Your task to perform on an android device: On the ixigo app, search for a one-way flight from Amsterdam to Berlin on December 23.
Image 0: 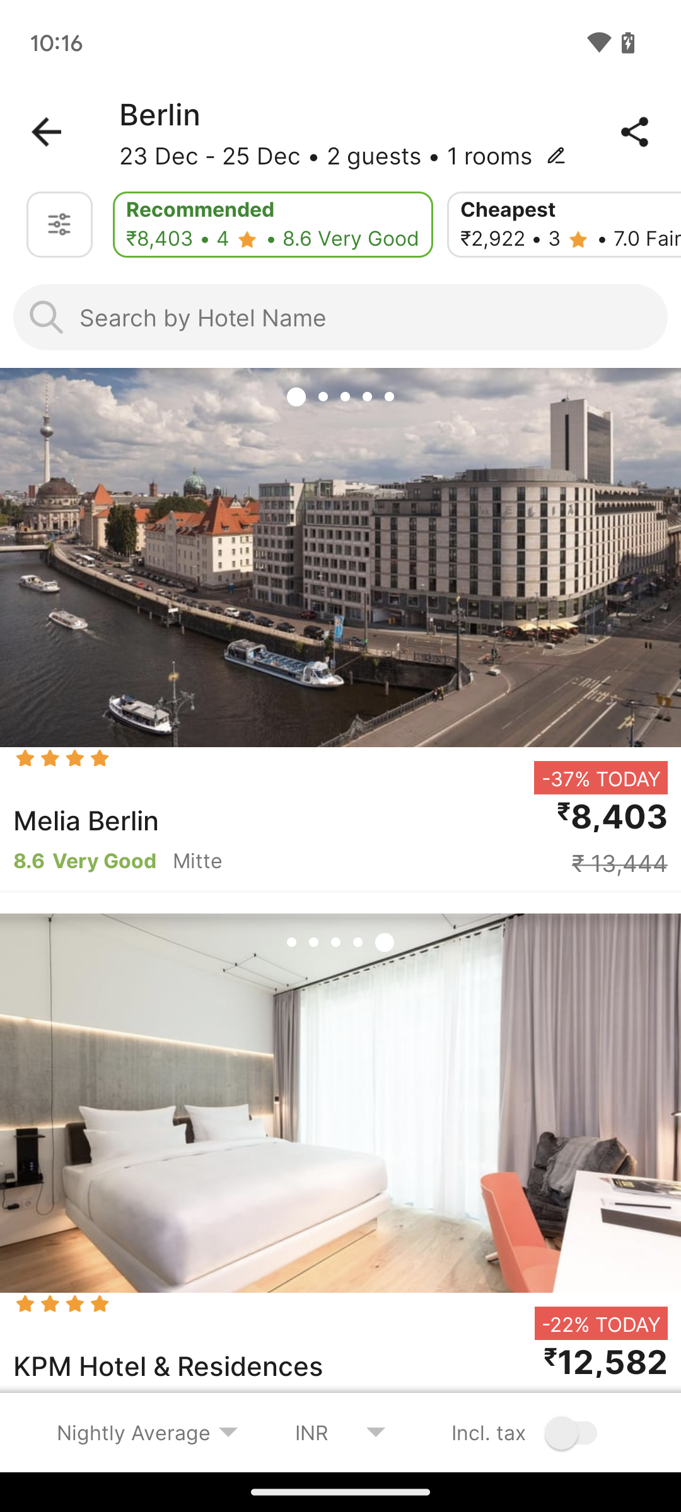
Open the ixigo app.
Step 0: open app "ixigo"
Image 1: 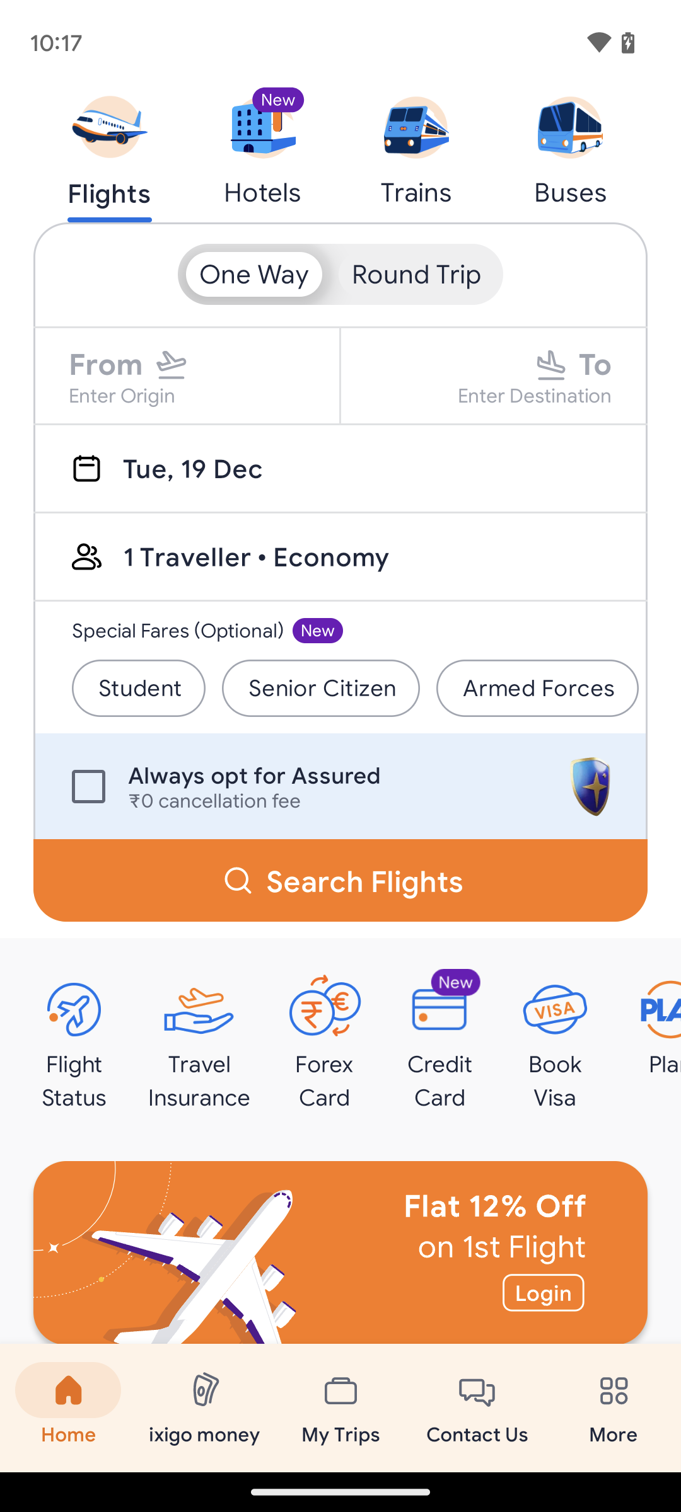
Click on the Origin tab.
Step 1: click (187, 375)
Image 2: 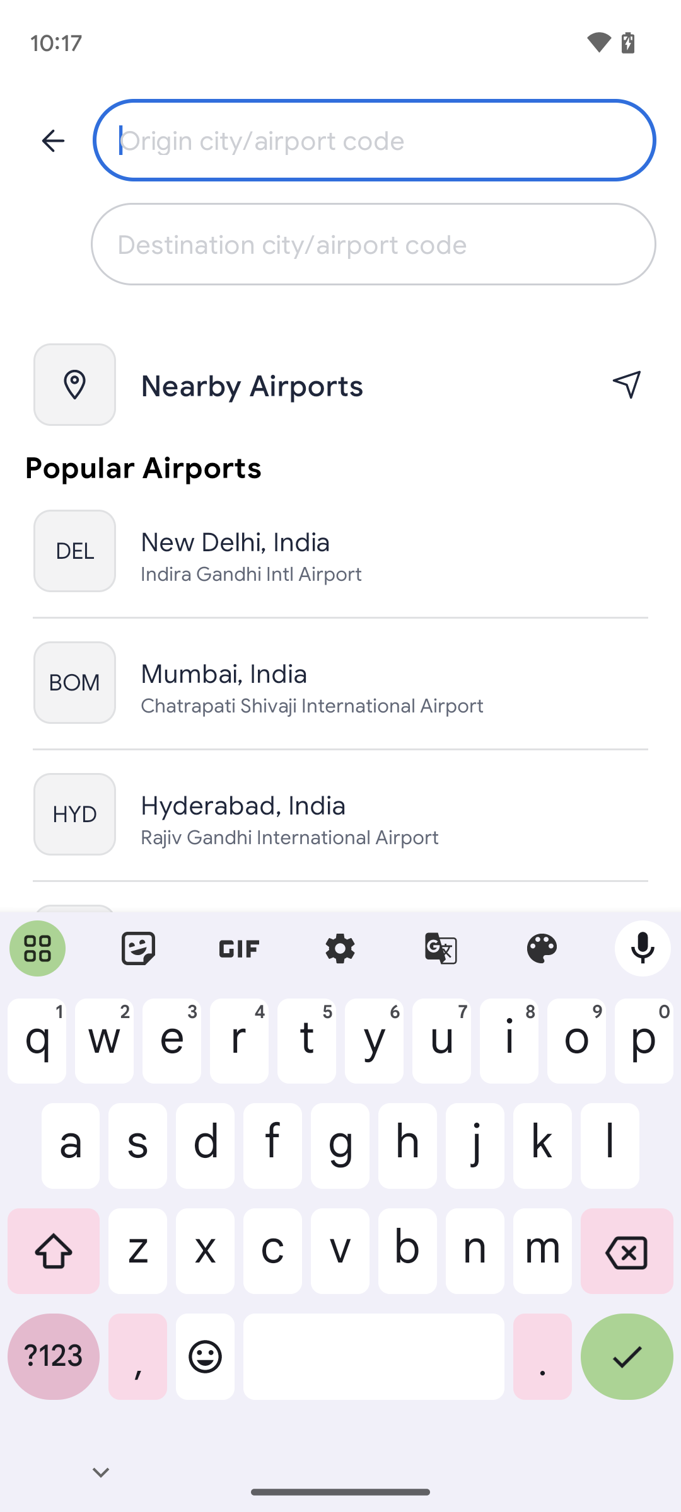
Type in Amsterdam.
Step 2: type "Amsterdam"
Image 3: 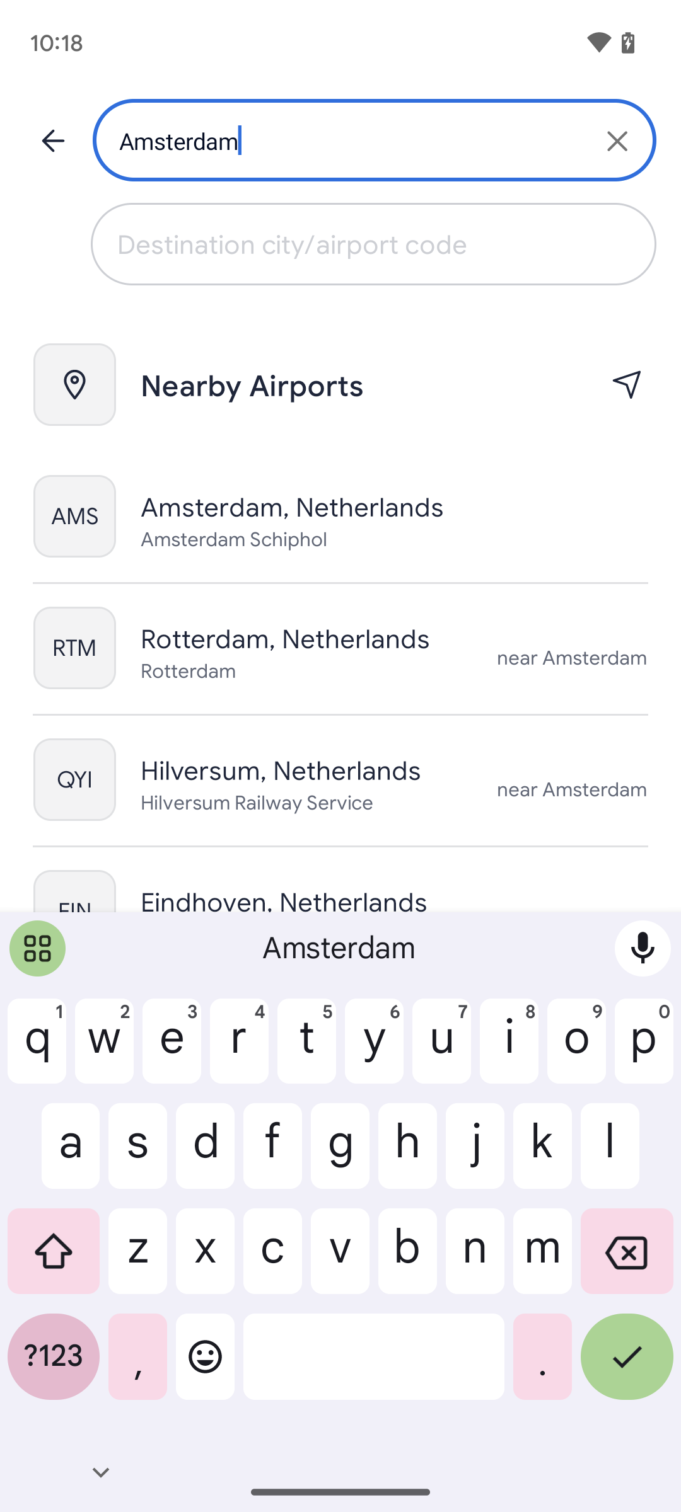
Click on the first location.
Step 3: click (292, 507)
Image 4: 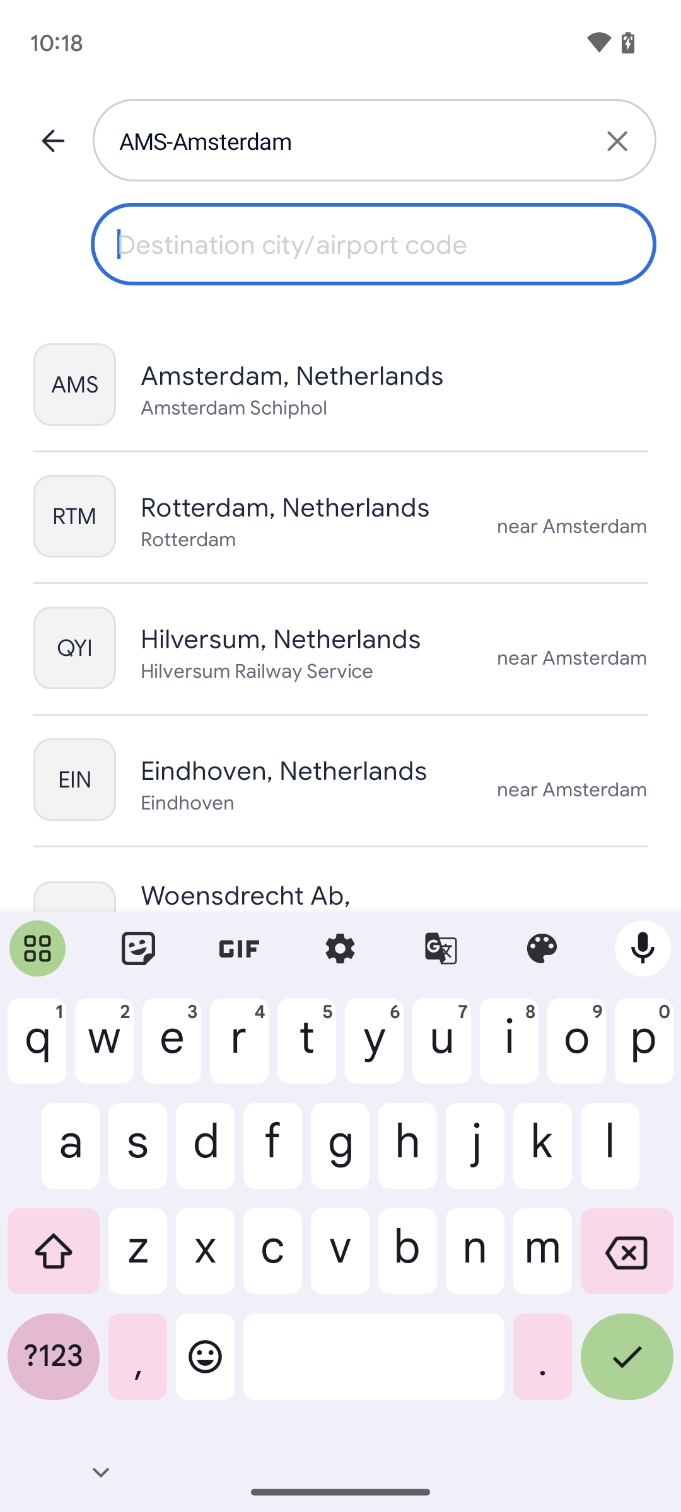
Type in Berlin.
Step 4: type "Berlin"
Image 5: 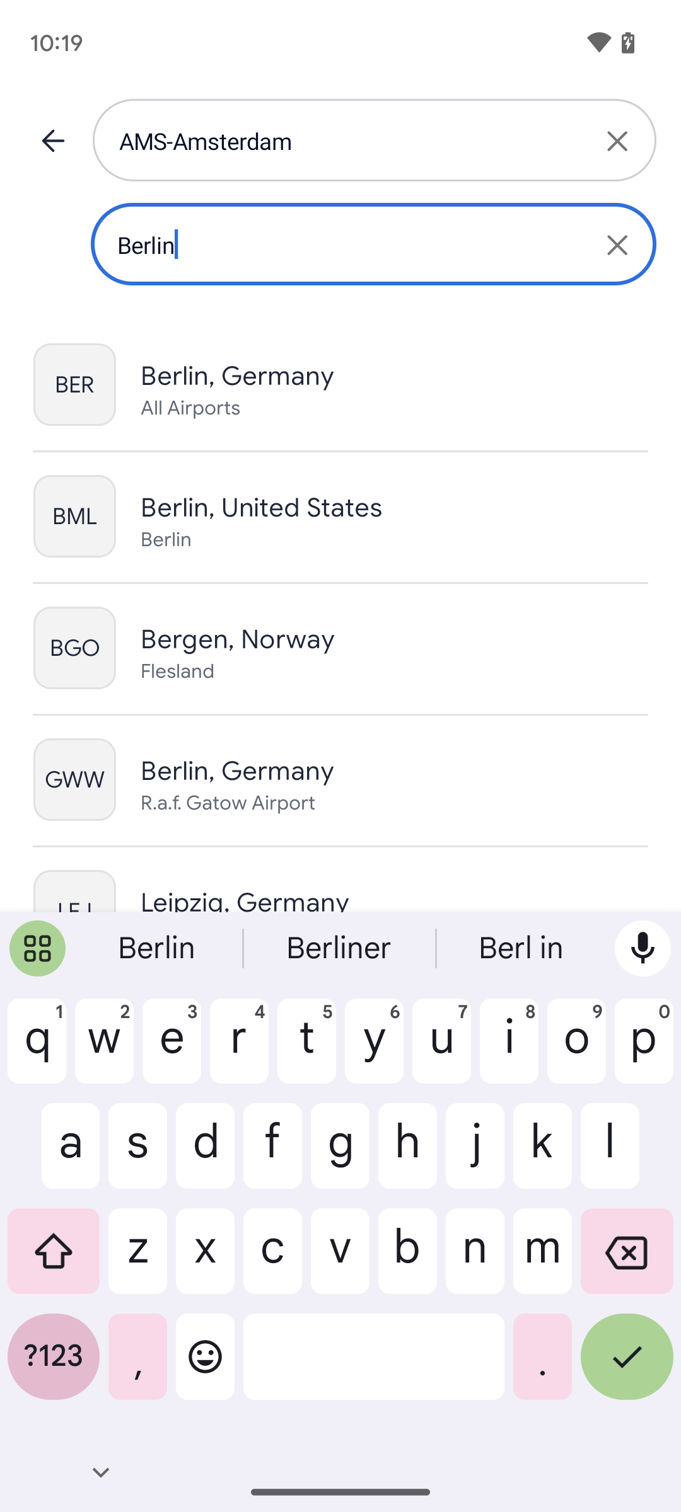
Click on the first location.
Step 5: click (340, 384)
Image 6: 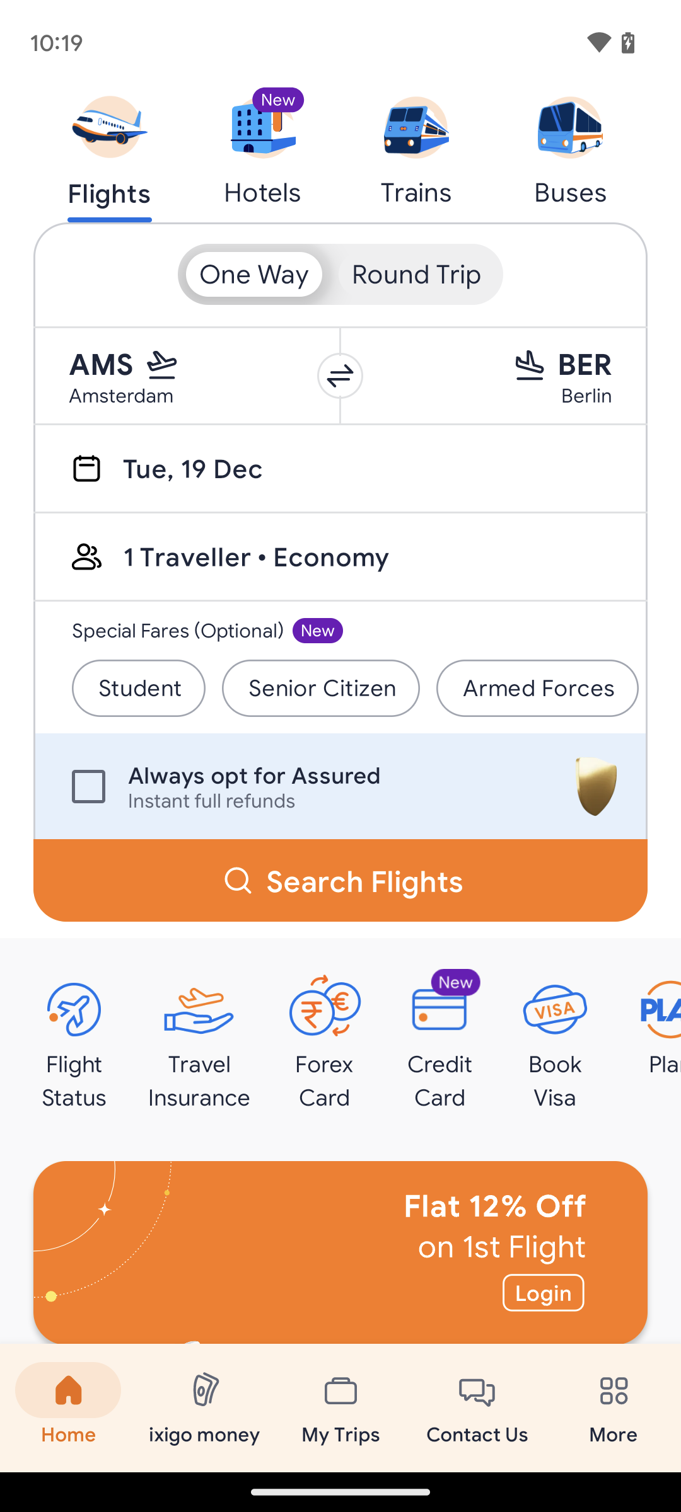
Click on Date tab.
Step 6: click (340, 468)
Image 7: 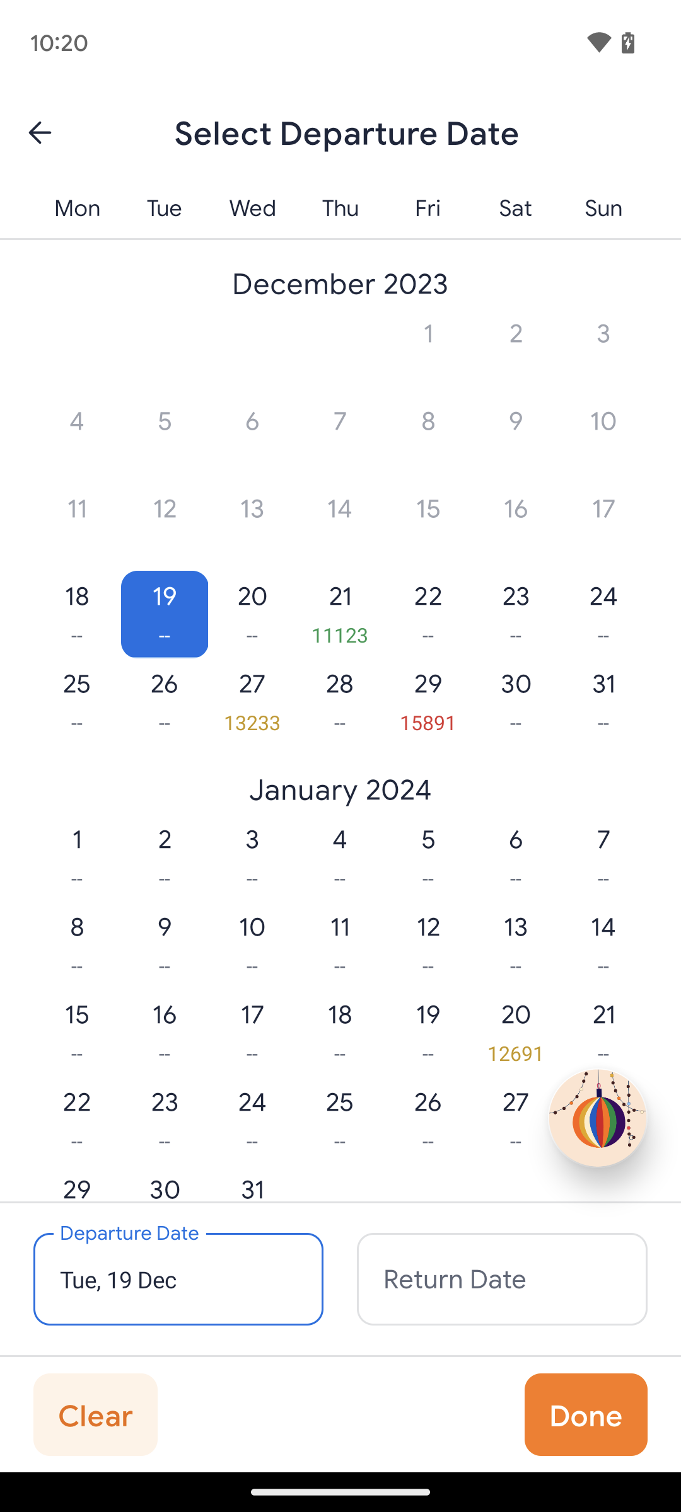
Select December 23.
Step 7: click (516, 596)
Image 8: 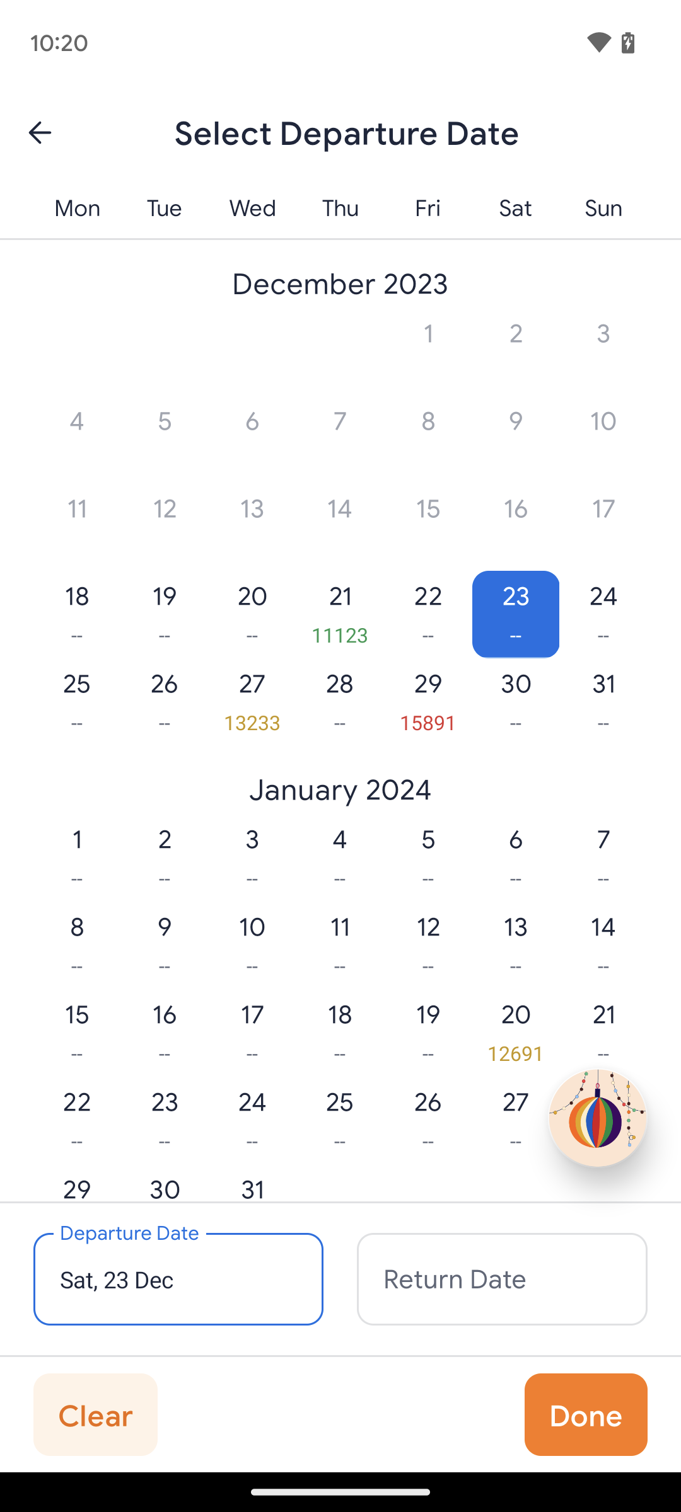
Click on Done at the bottom of the screen.
Step 8: click (586, 1414)
Image 9: 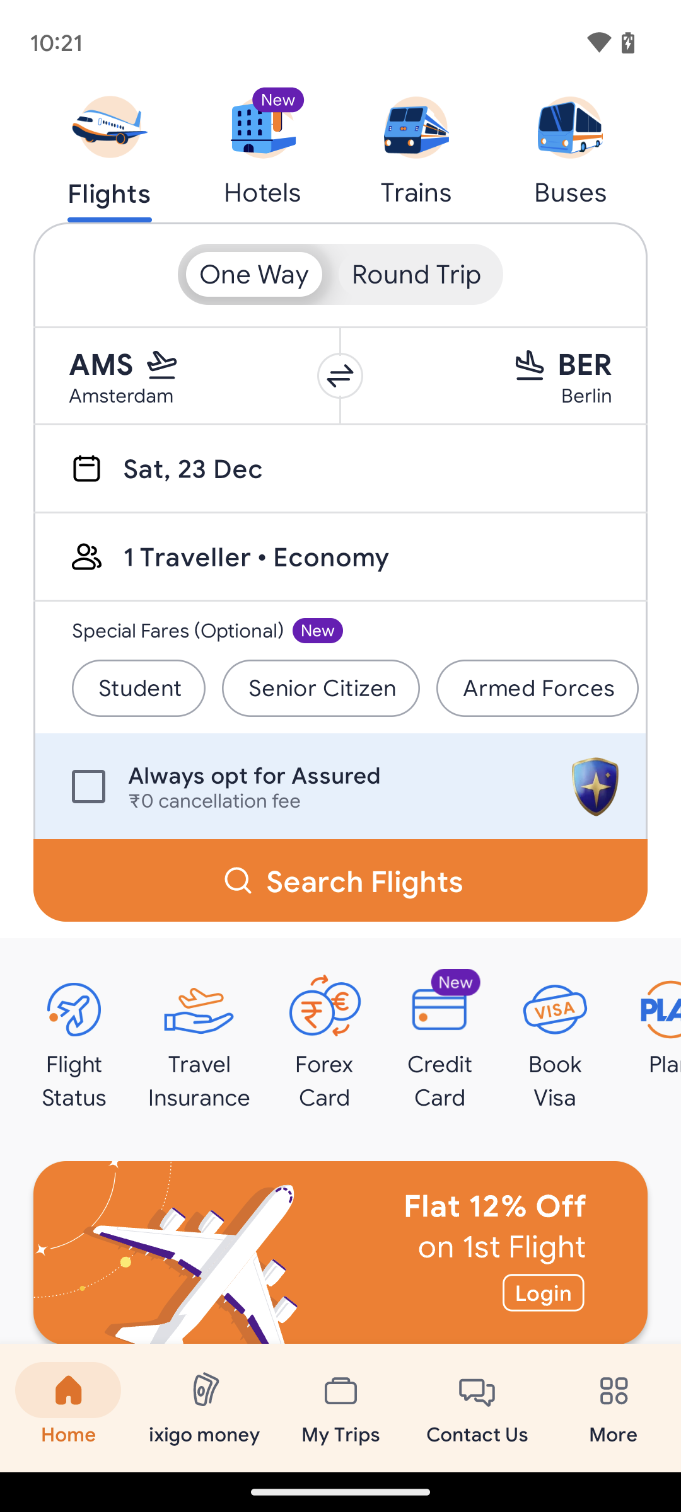
Click on the Search Flights.
Step 9: click (364, 880)
Image 10: 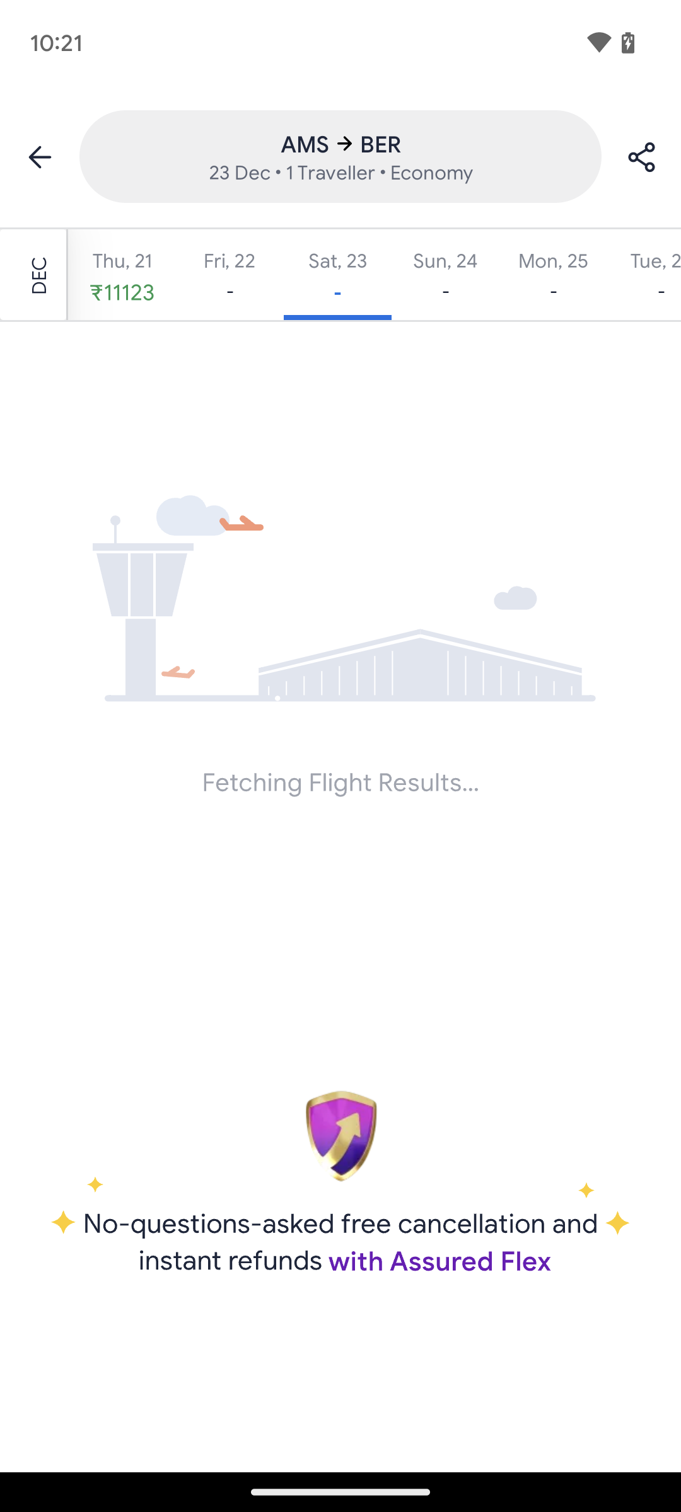
Click on the Search Flights.
Step 10: wait